Your task to perform on an android device: Create a playlist with the name "Tito Puente songs" on the YouTube app.
Image 0: 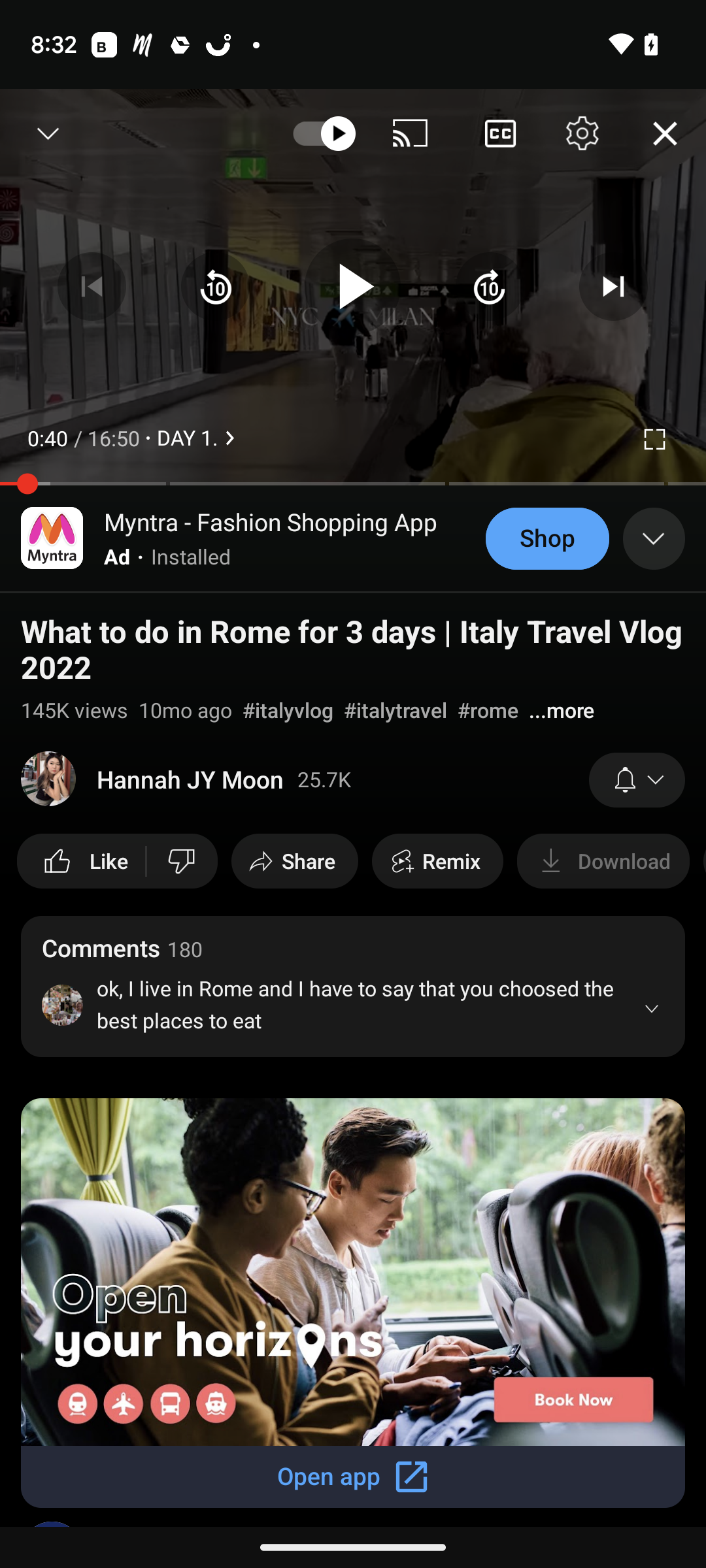
swipe down
Step 0: scroll up
Image 1: 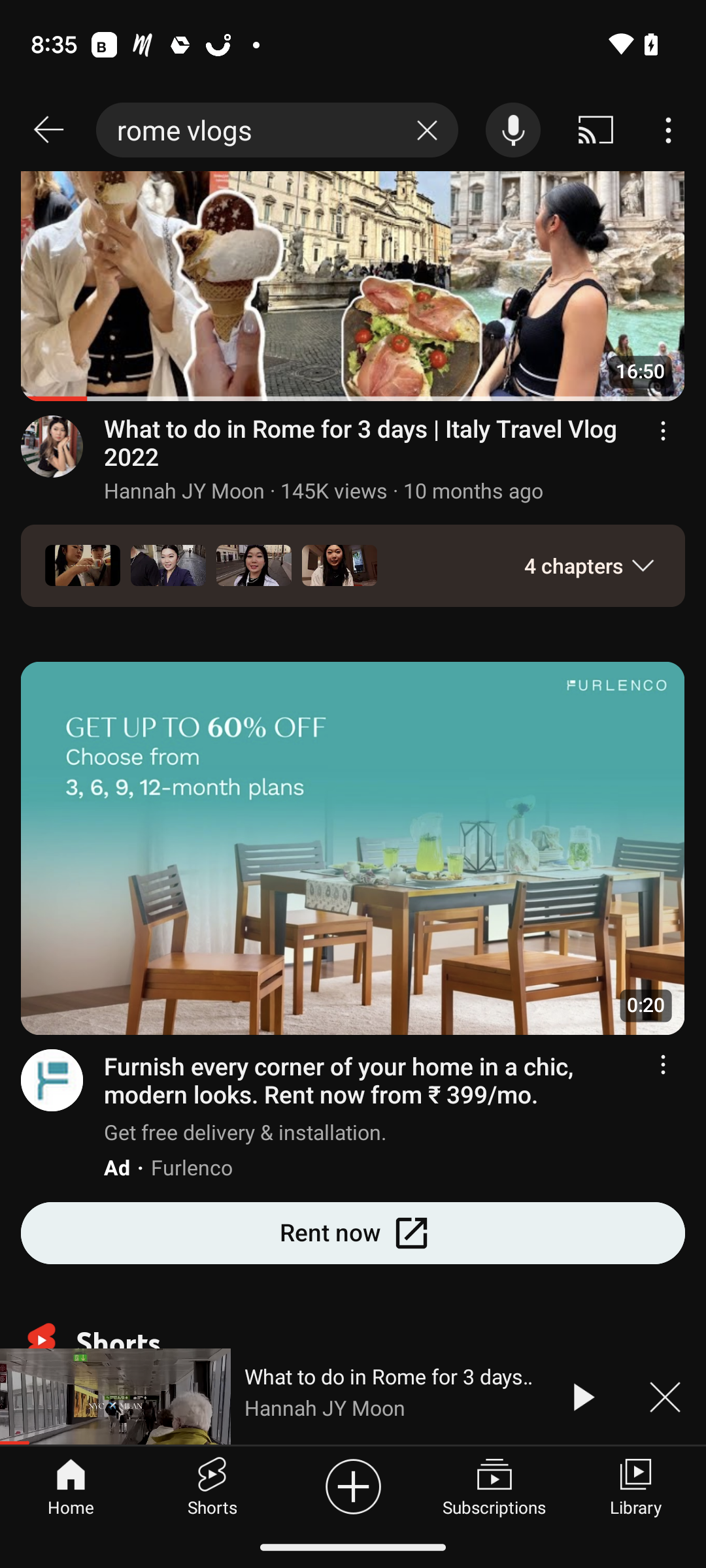
click on the Library Tab at the bottom left corner of the screen
Step 1: click (635, 1508)
Image 2: 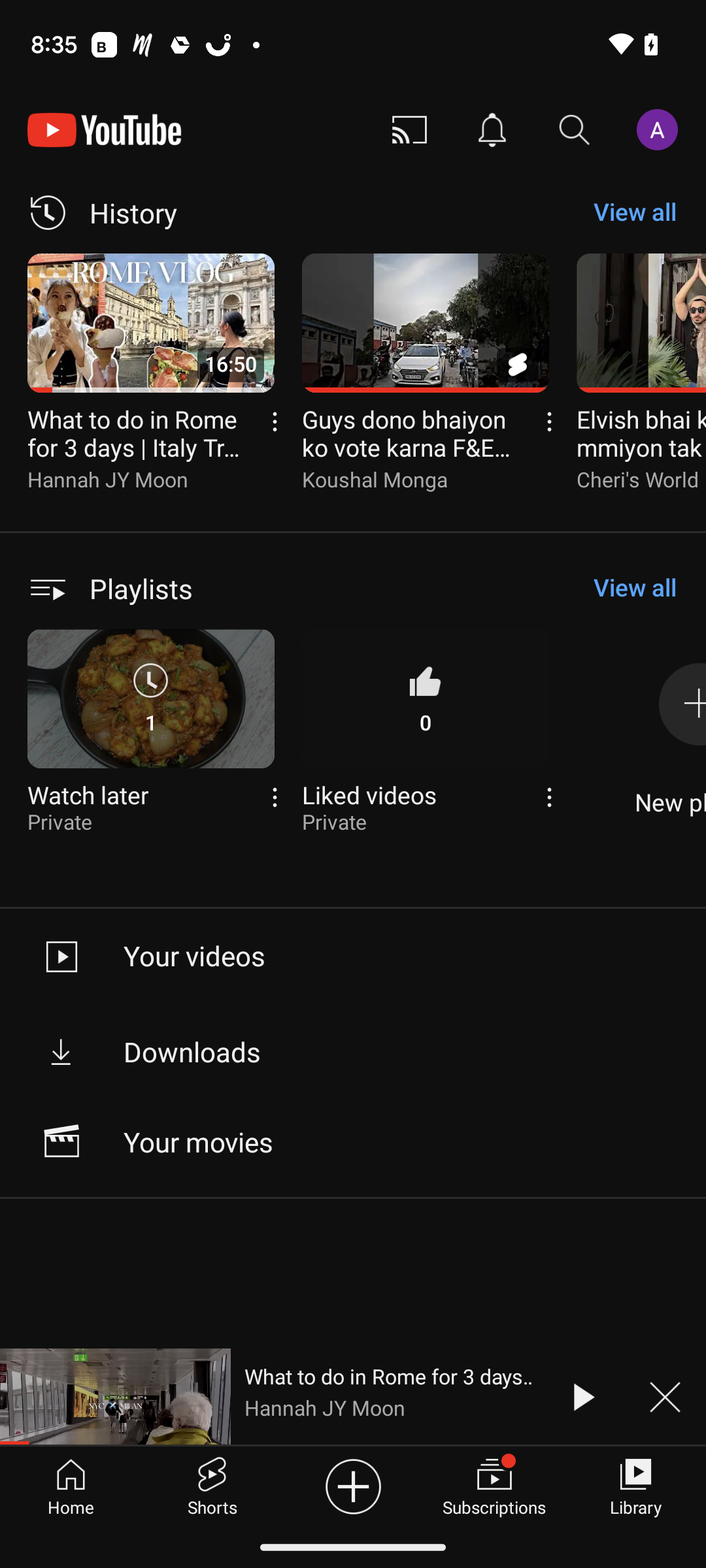
Swipe to the left, just below the playlists tab.
Step 2: scroll right
Image 3: 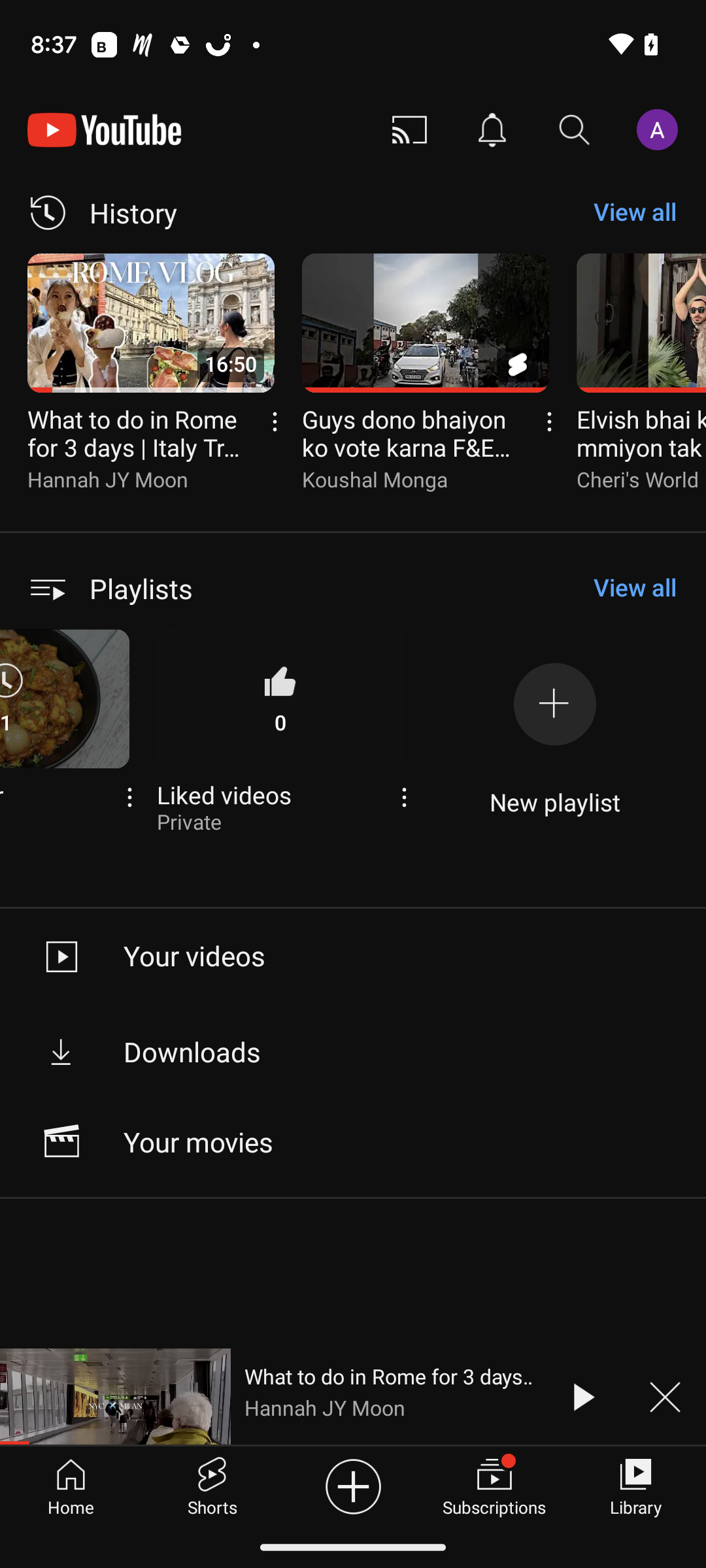
Click on the Tab New Playlist.
Step 3: click (550, 705)
Image 4: 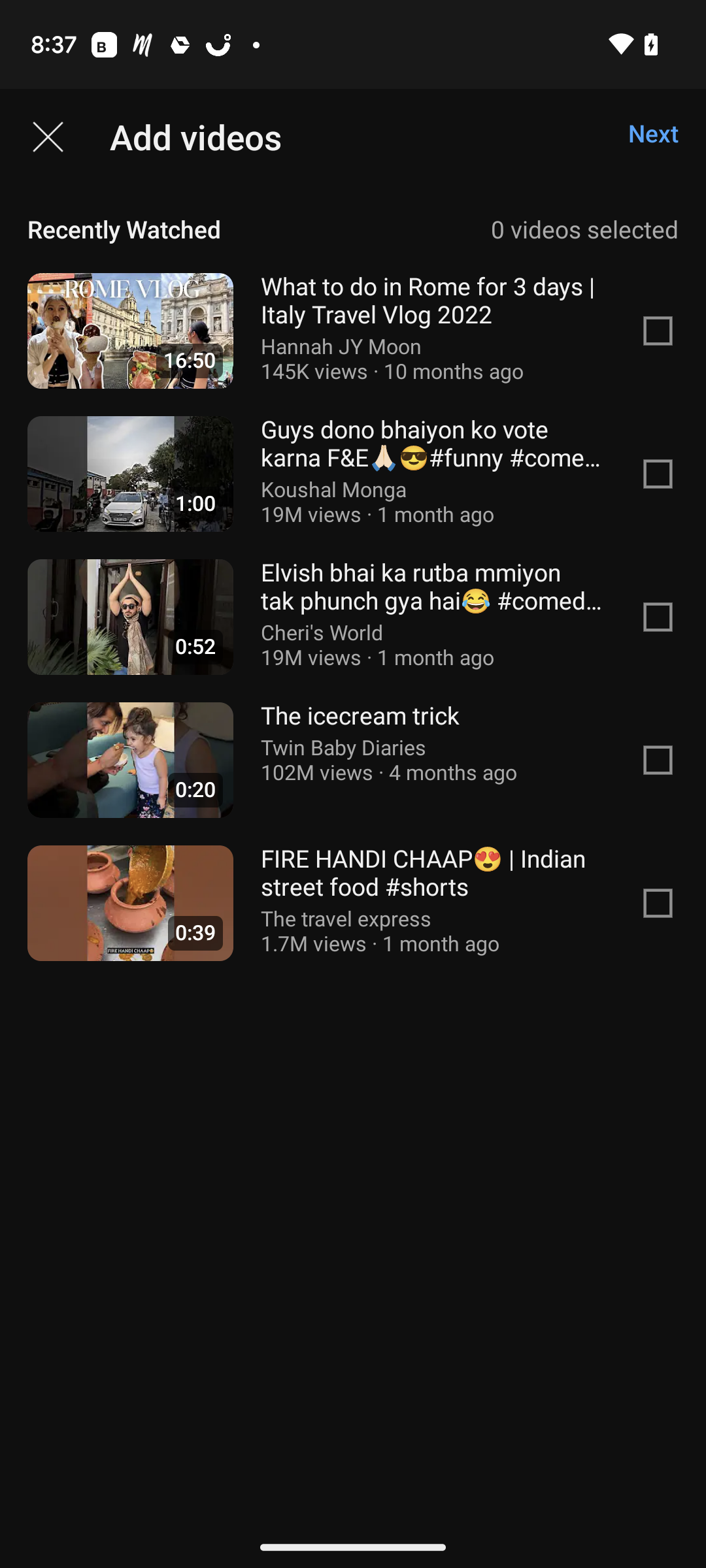
Click on the tab next at the Top Right corner of the screen.
Step 4: click (653, 133)
Image 5: 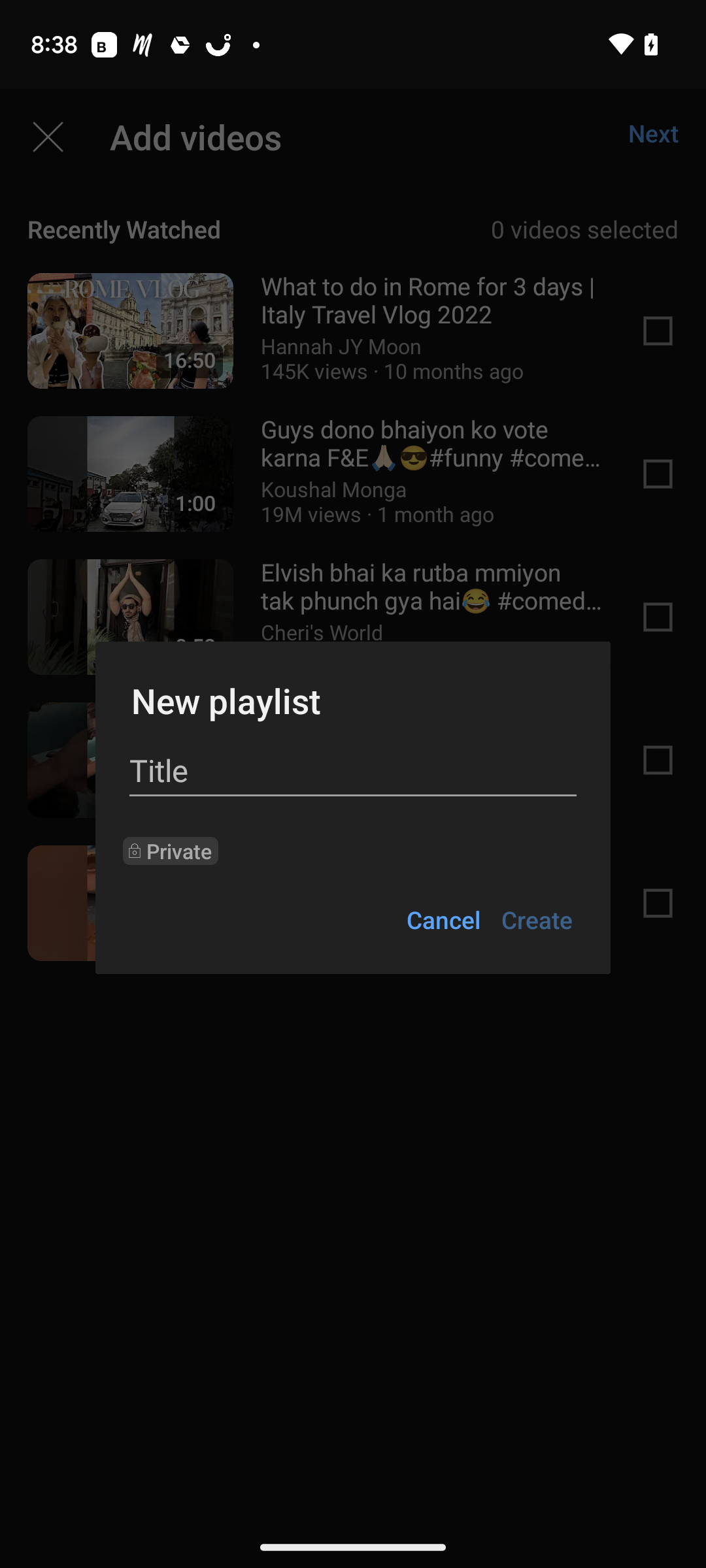
click under the head New Playlist.
Step 5: click (353, 771)
Image 6: 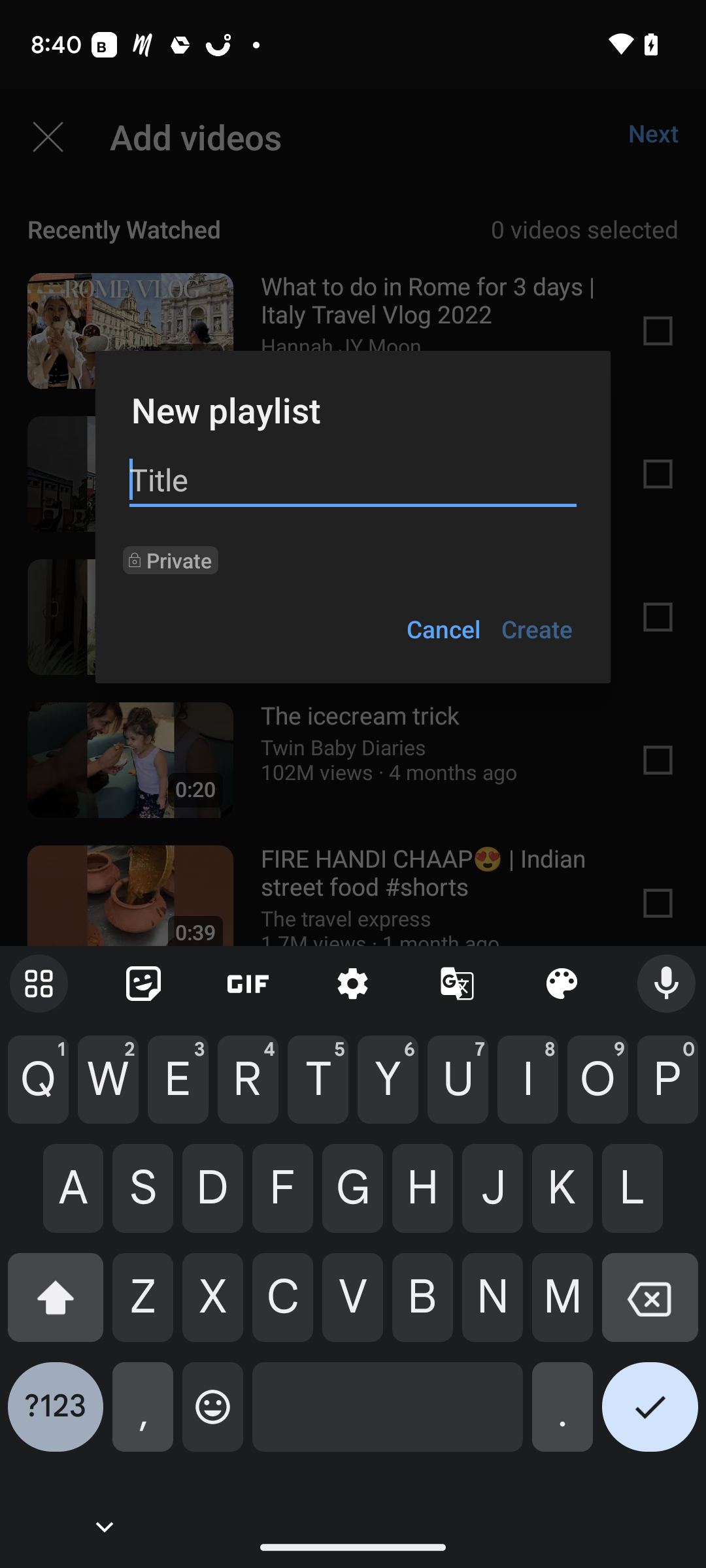
Type "Tito Puente songs" in the Title.
Step 6: type "Tito Puente songs"
Image 7: 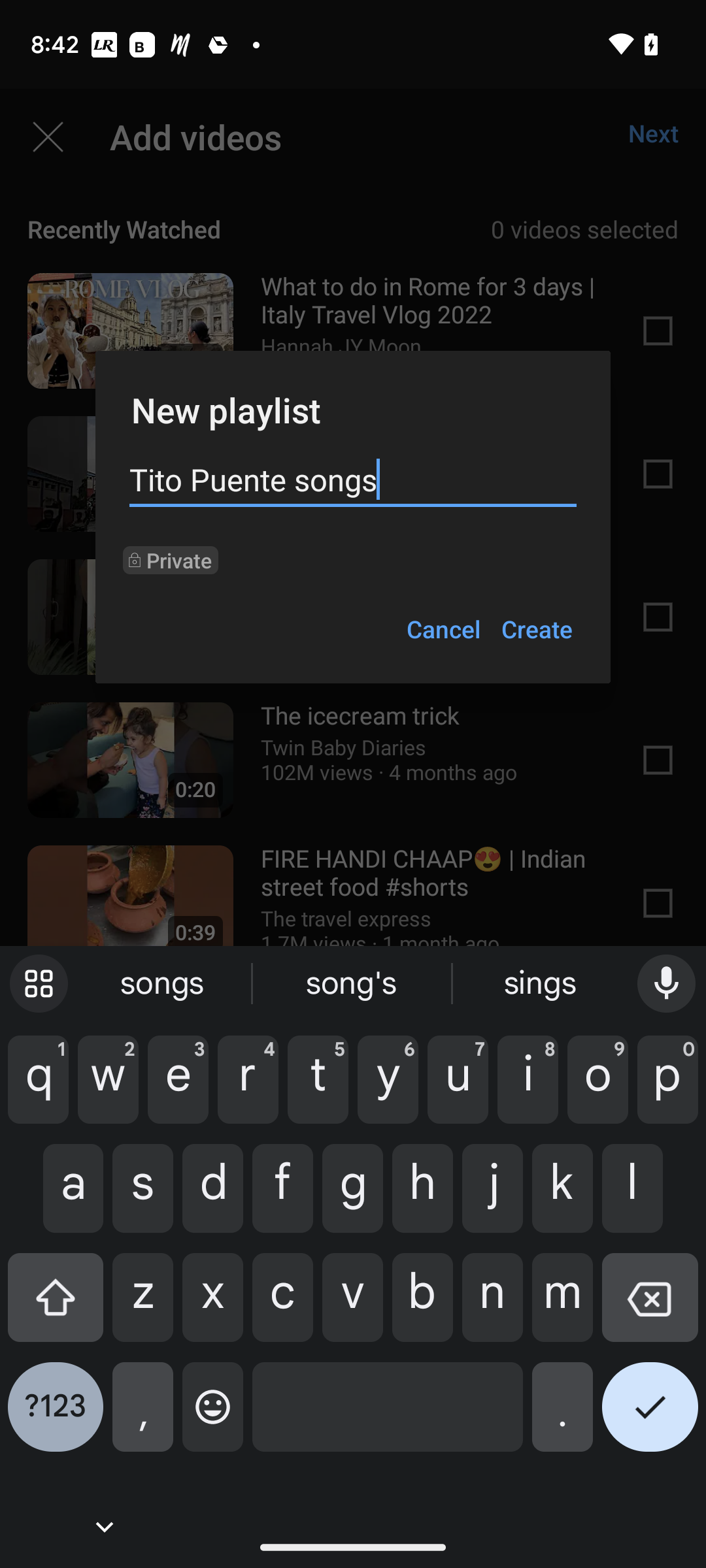
Click on the Tab Create at the bottom right corner of the box displayed on the screen.
Step 7: click (537, 629)